Your task to perform on an android device: I would like the Venice tour file to be restored.
Image 1: 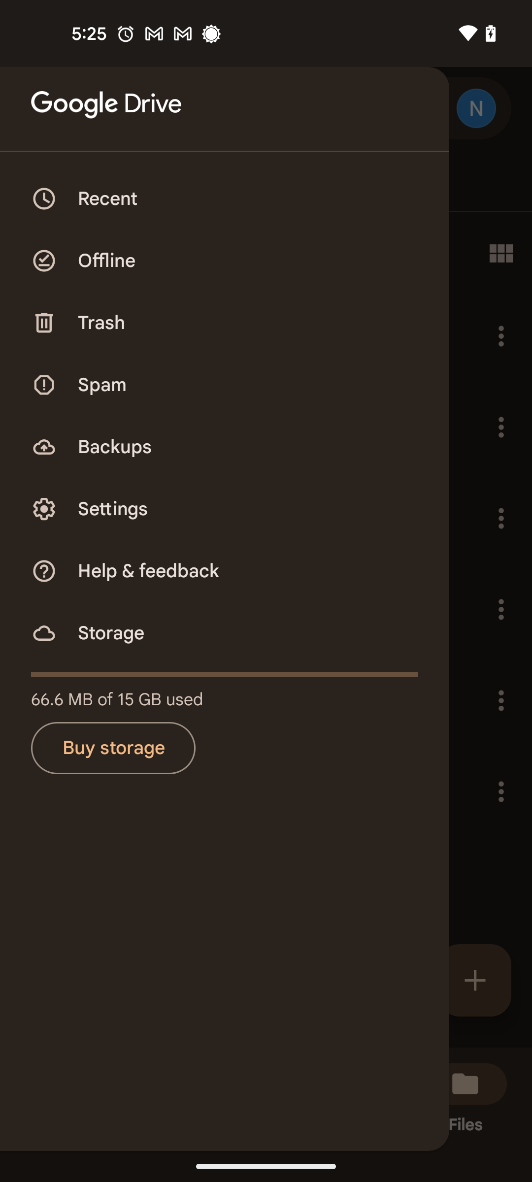
Select the trash option
Step 1: click (101, 323)
Image 2: 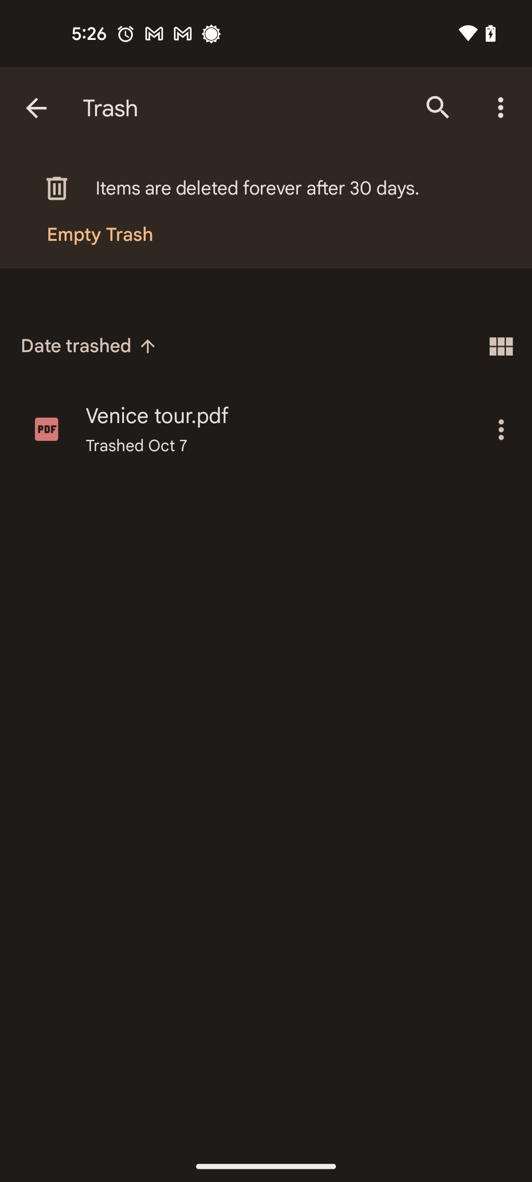
Click on the three dots icon of Venice tour file
Step 2: click (500, 429)
Image 3: 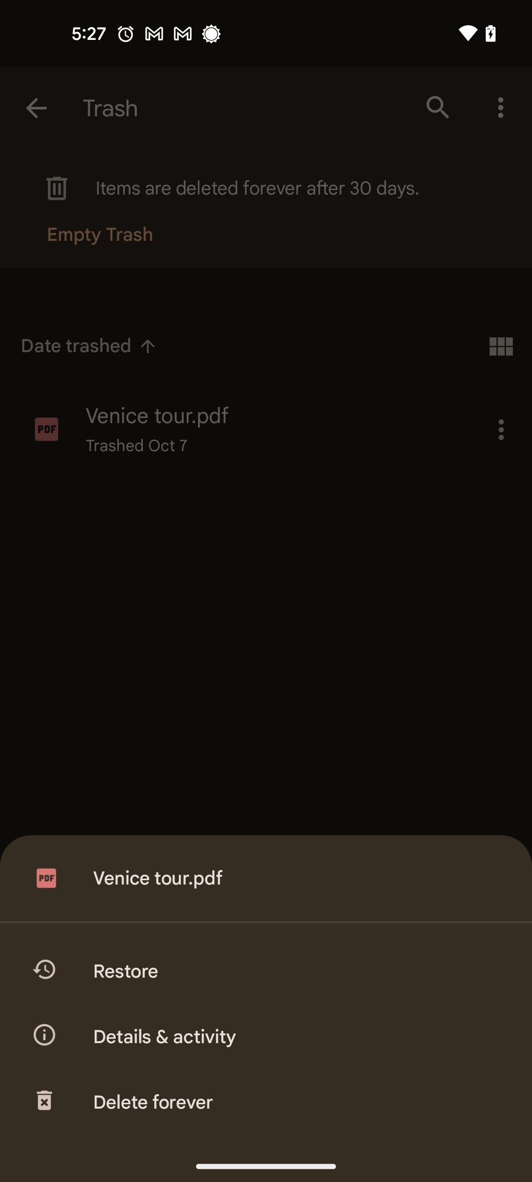
Select the restore option
Step 3: click (297, 971)